Your task to perform on an android device: Turn on the caption of the video Wet Leg: I Don't Wanna Go Out (official audio) to view the lyrics of the song.
Image 0: 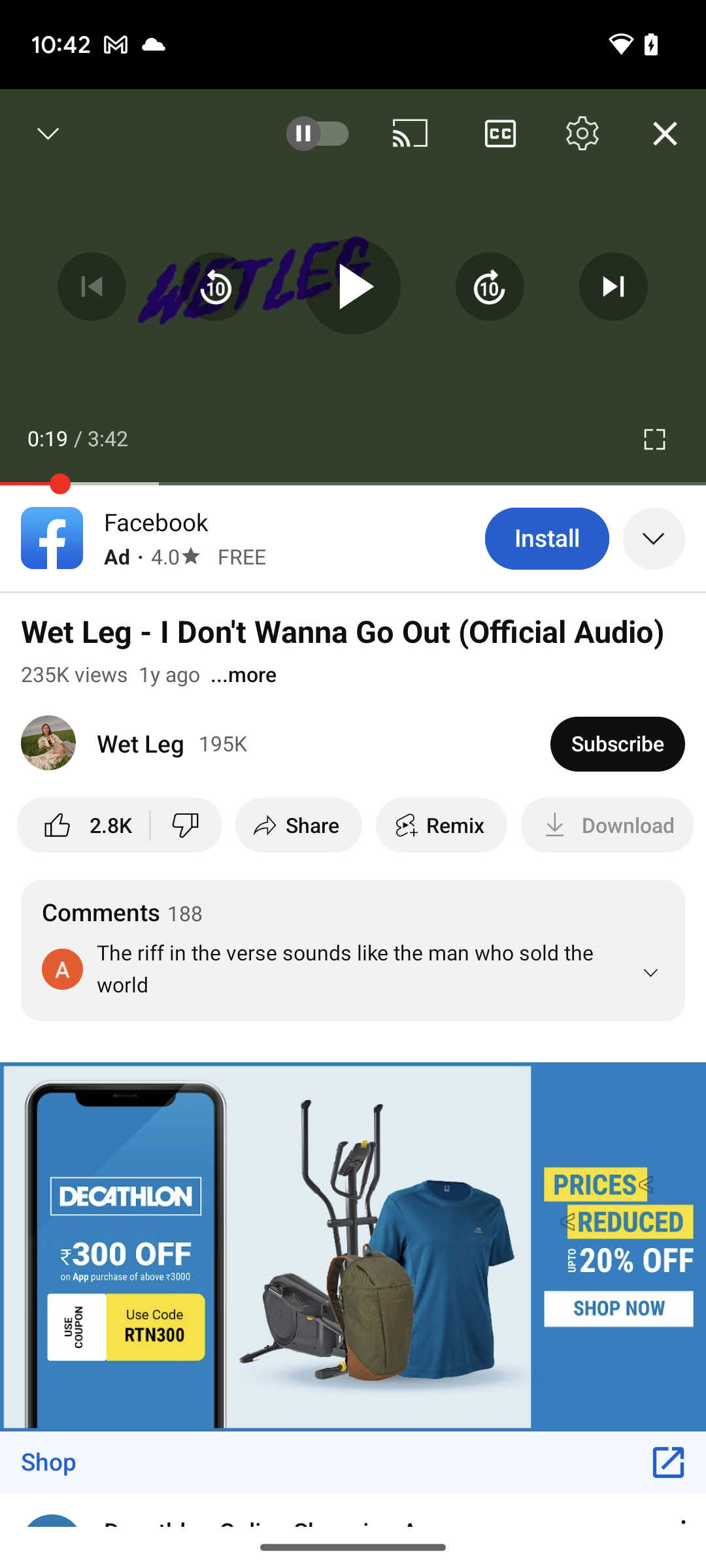
Click on the settings icon at the top of video.
Step 0: click (582, 133)
Image 1: 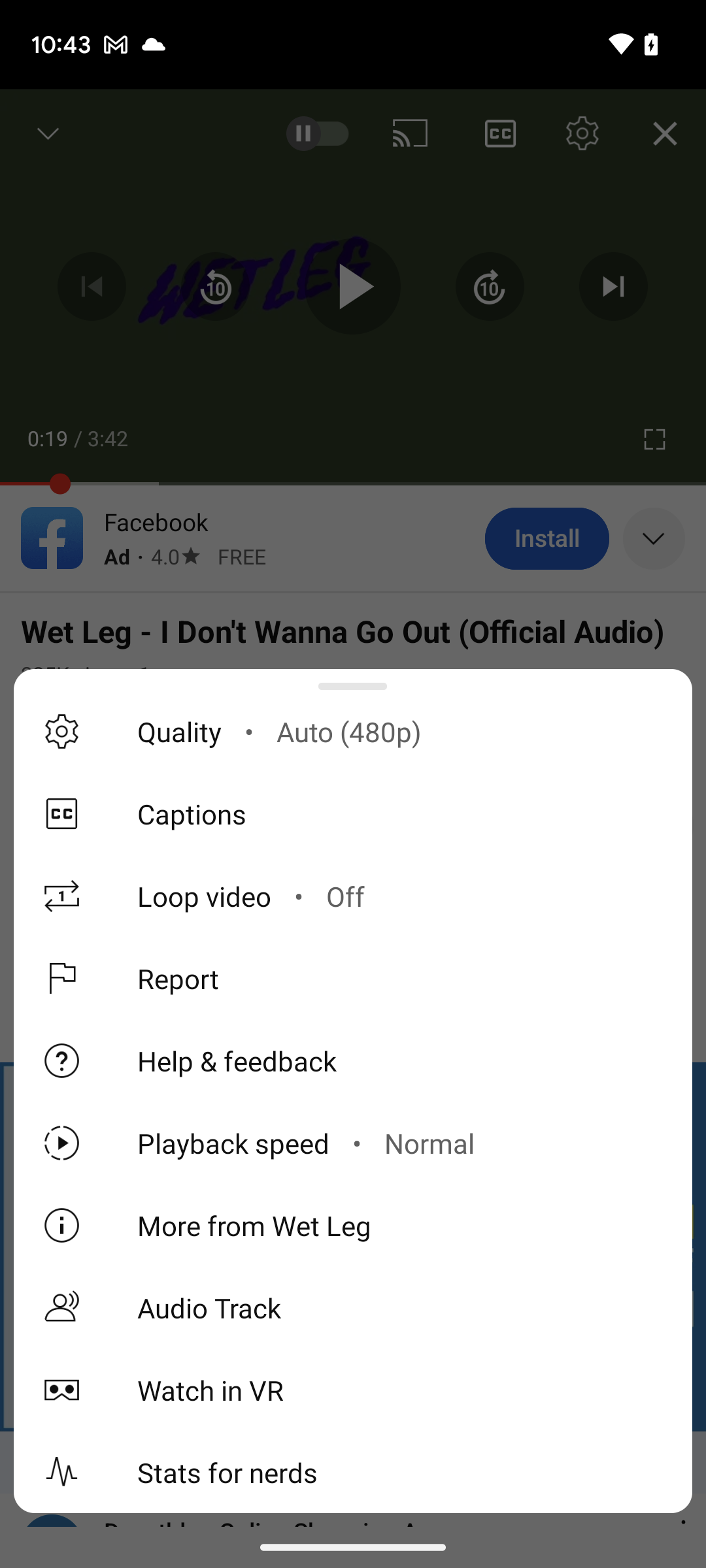
Click on captions tab.
Step 1: click (353, 813)
Image 2: 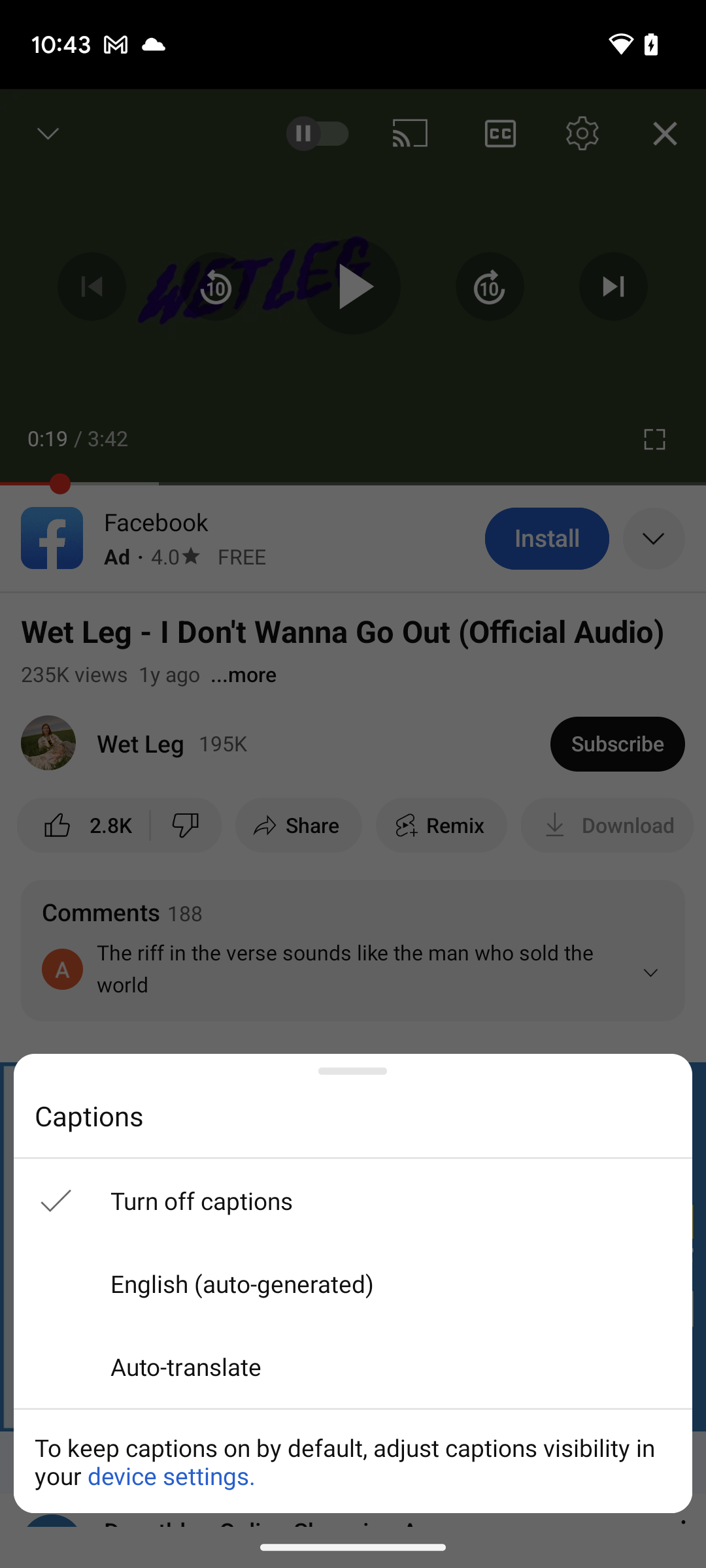
Click on English(auto-generated).
Step 2: click (242, 1283)